Your task to perform on an android device: Play the song Caruso by Luciano in the JioSaavn app.
Image 0: 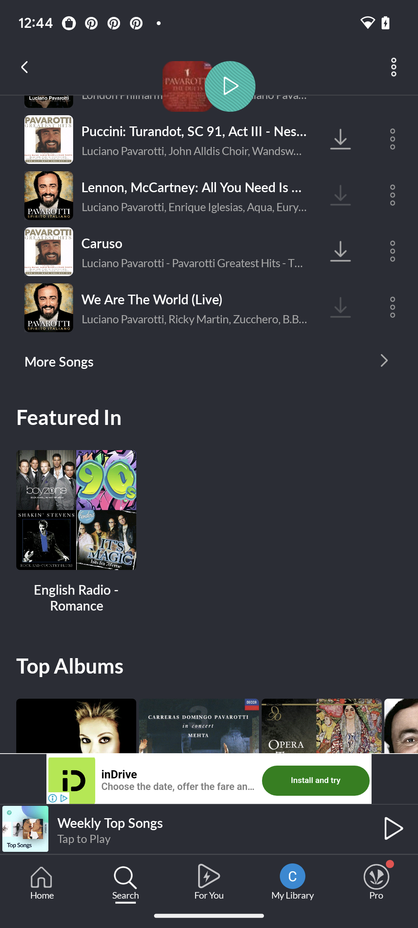
Click on the song "Caruso".
Step 0: click (209, 251)